Your task to perform on an android device: I want to read the book James and the Giant Peach on the Amazon Kindle app since it seems wonderful from the cover.
Image 0: 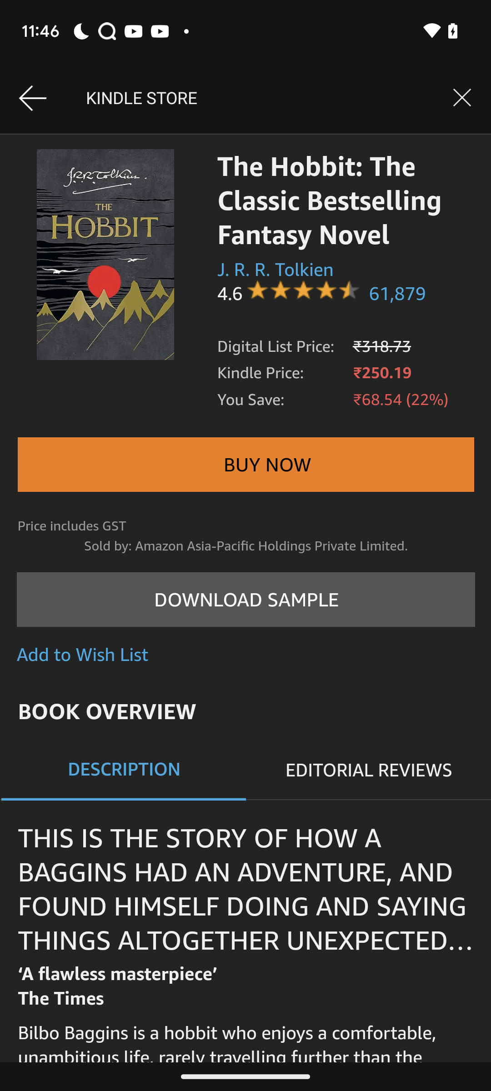
Go back to the previous screen
Step 0: press back button
Image 1: 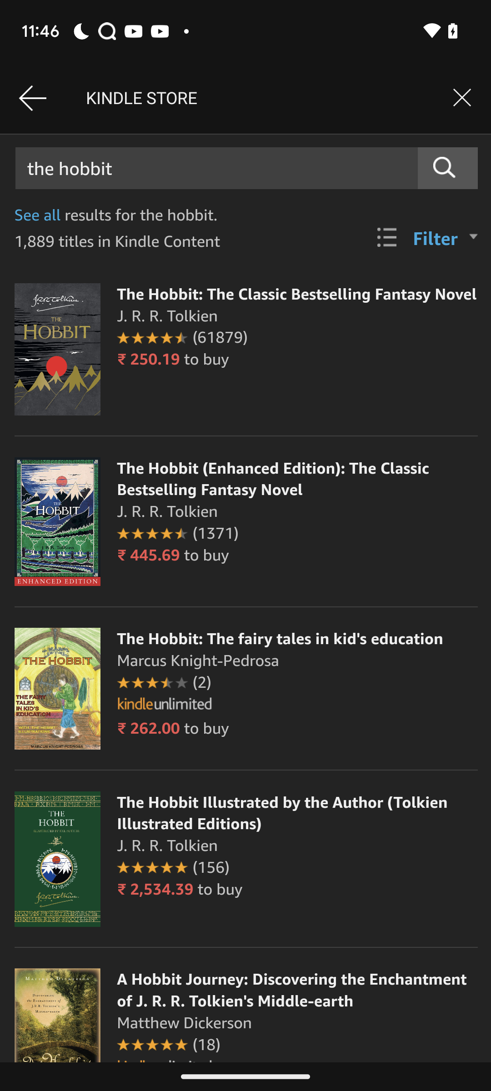
Click on the search textbox
Step 1: click (245, 168)
Image 2: 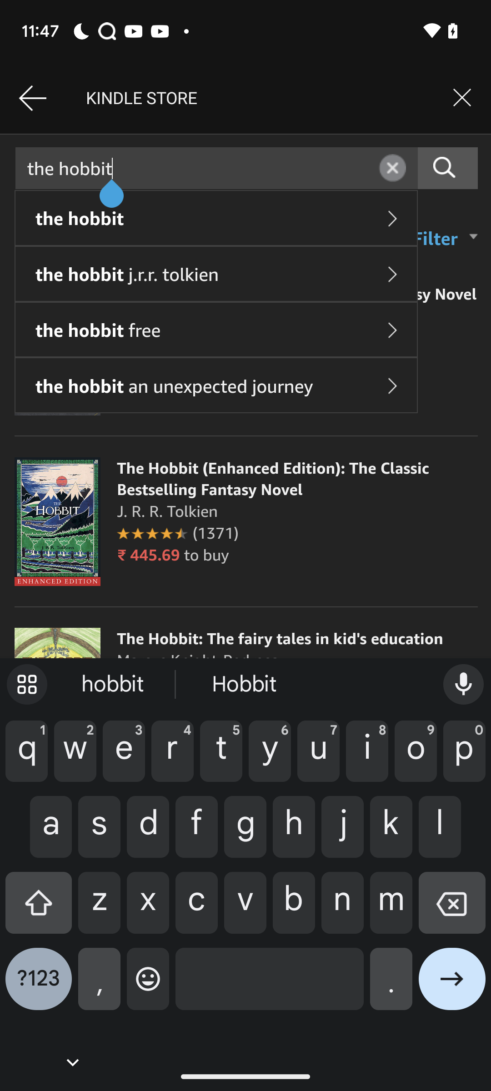
Click on the cross icon
Step 2: click (452, 910)
Image 3: 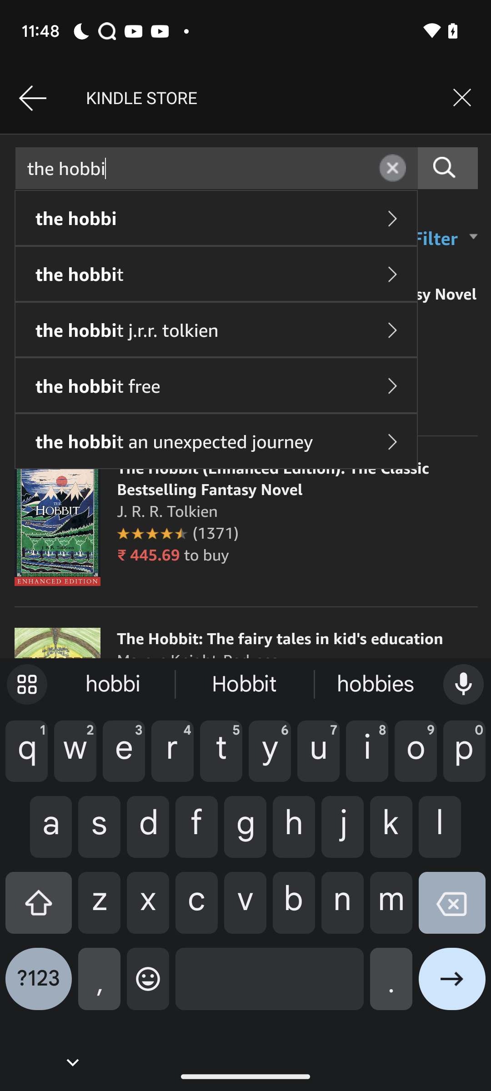
Click on the cross icon
Step 3: wait
Image 4: 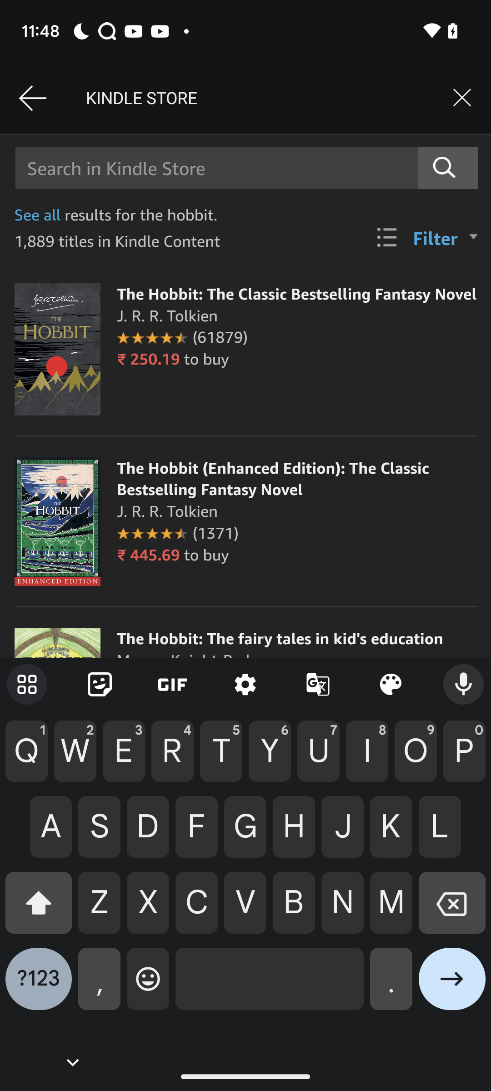
Enter James and the Giant Peach in the search textbox
Step 4: type "James and the Giant Peach"
Image 5: 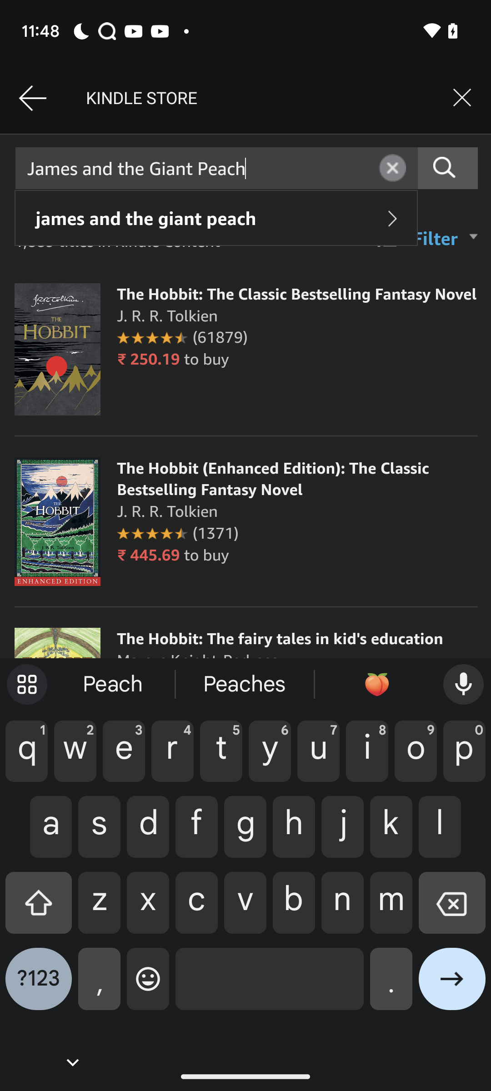
Click on the first search result
Step 5: click (139, 215)
Image 6: 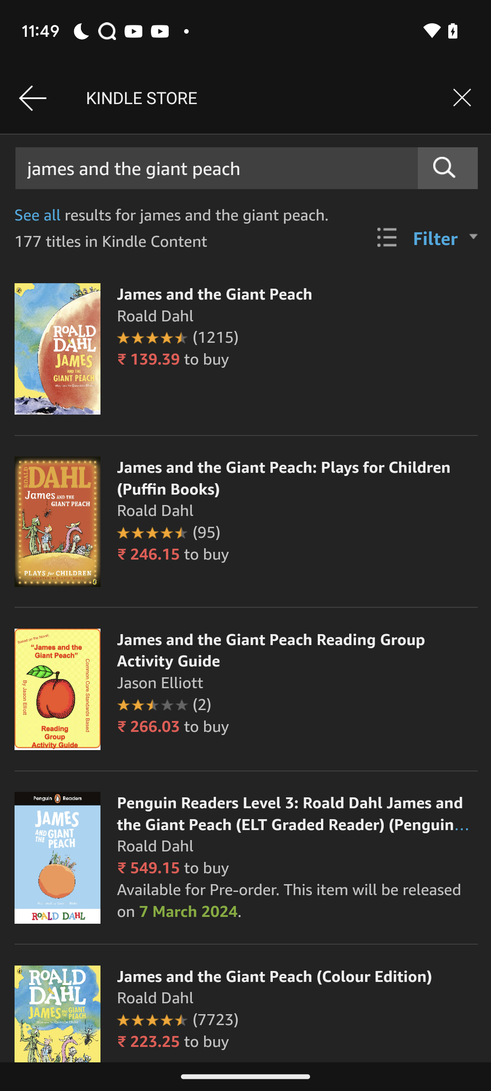
Click on the first search result
Step 6: click (57, 349)
Image 7: 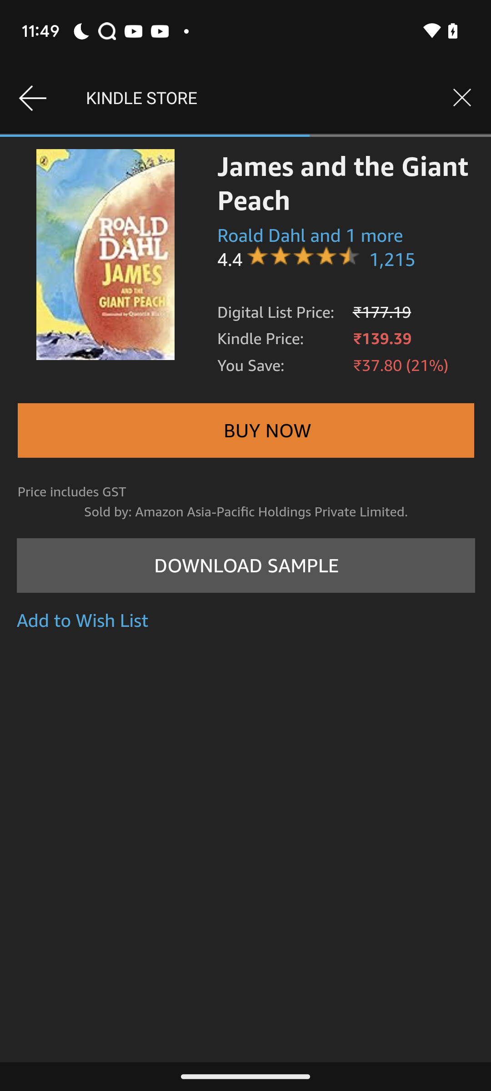
Click on the DOWNLOAD SAMPLE button
Step 7: click (245, 565)
Image 8: 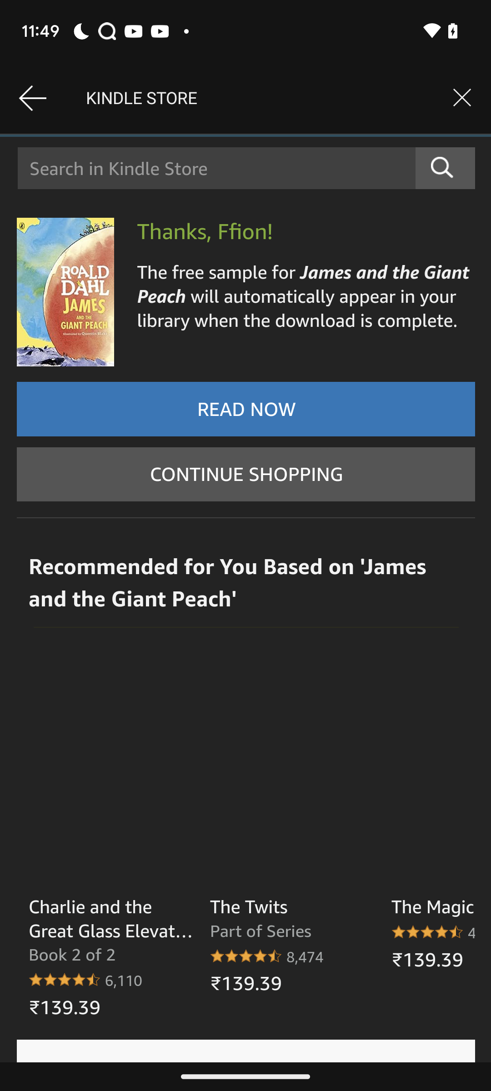
Click on READ NOW button
Step 8: click (245, 390)
Image 9: 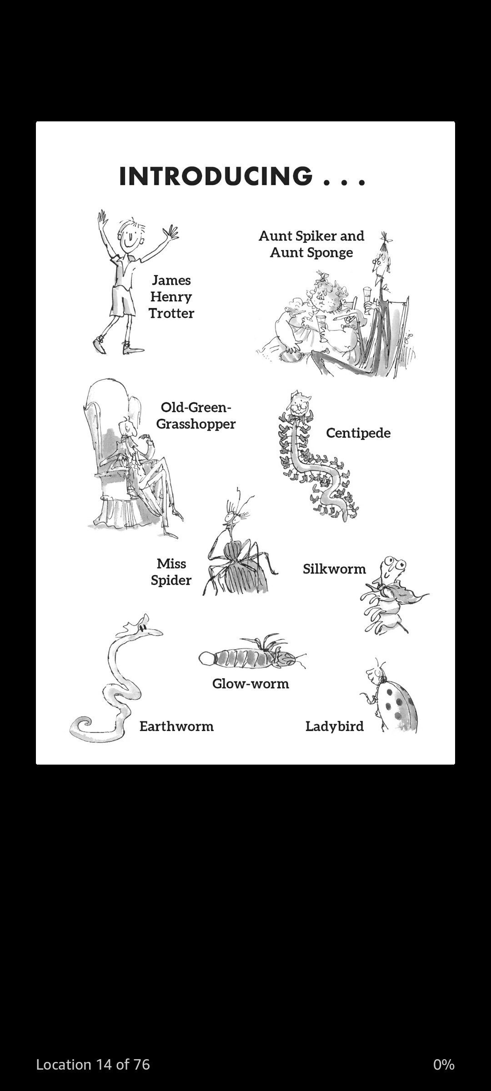
Click on READ NOW button
Step 9: wait